Your task to perform on an android device: Open the jotform app and fill out the form.
Image 0: 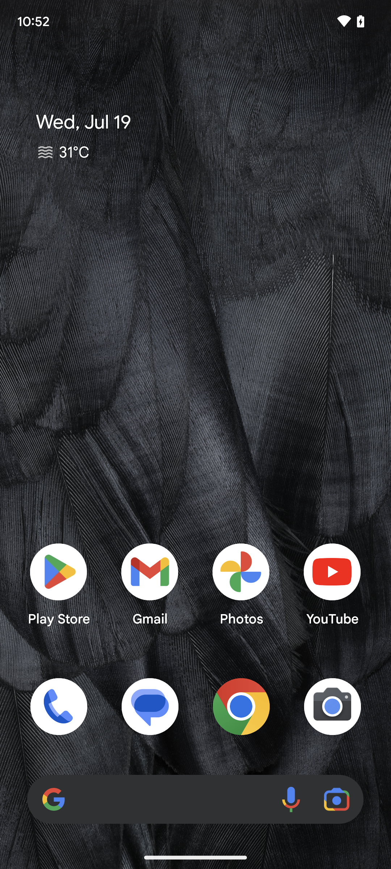
Open the Jotform app.
Step 0: open app "Jotform"
Image 1: 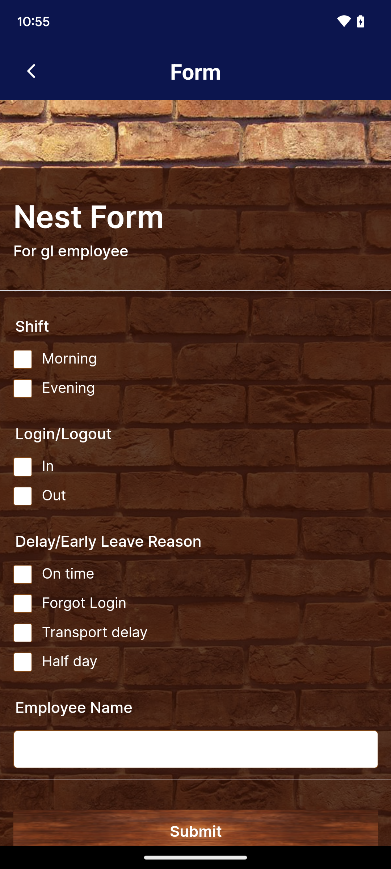
Open the Jotform app.
Step 1: wait
Image 2: 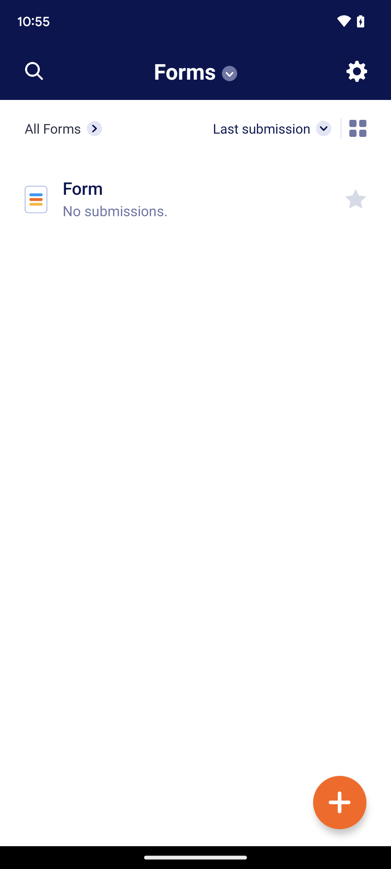
Click on the form present on the screen.
Step 2: click (195, 444)
Image 3: 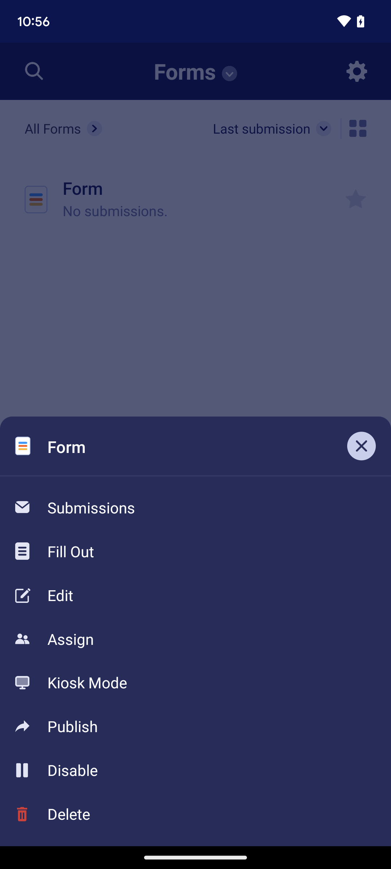
Tap on the fill-out option present on screen.
Step 3: click (211, 551)
Image 5: 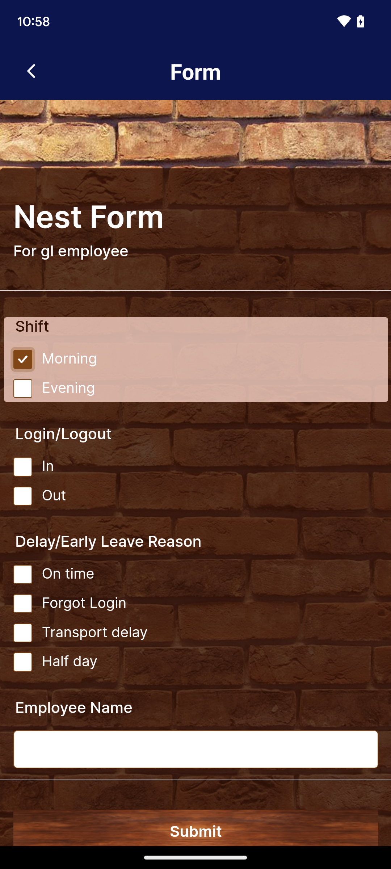
Fill out the form.
Step 5: click (196, 474)
Image 6: 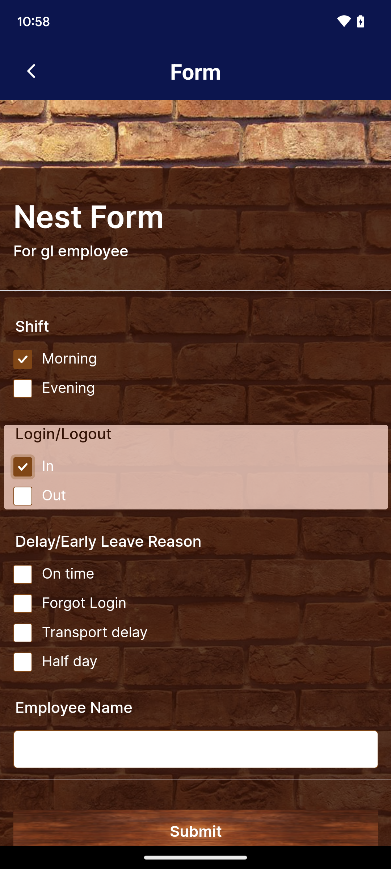
Fill out the form.
Step 6: click (195, 618)
Image 7: 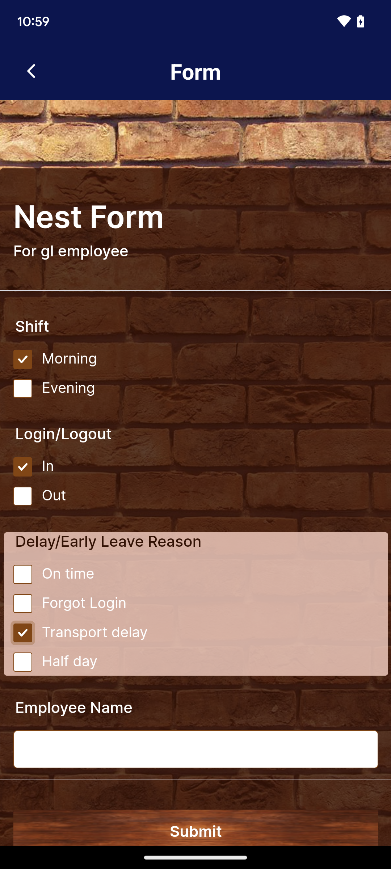
Click on Submit.
Step 7: click (195, 827)